Your task to perform on an android device: Open Microsoft To Do app and share the Fun time task on dbwscratch.test.id_6@gmail.com through Gmail 
Image 0: 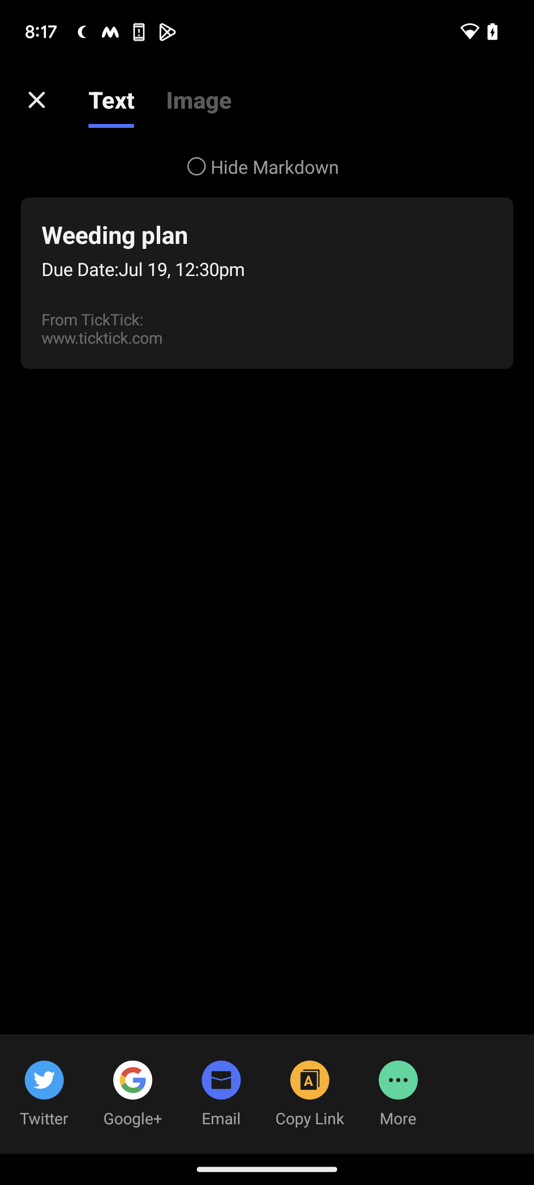
open Microsoft to do App
Step 0: open app "To Do"
Image 1: 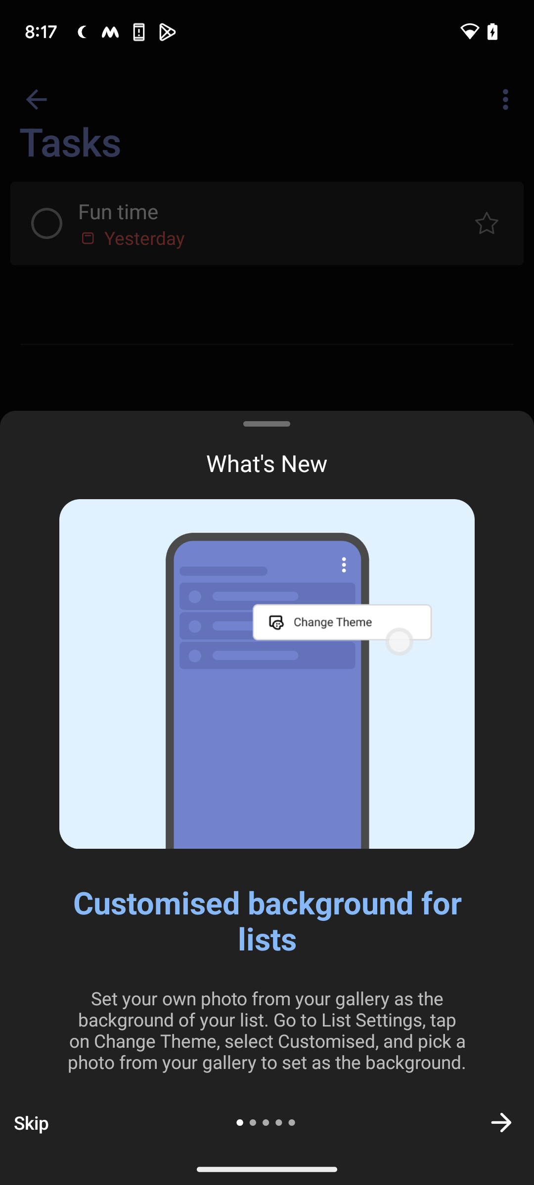
click on the skip at the bottom left corner of the screen
Step 1: click (31, 1122)
Image 2: 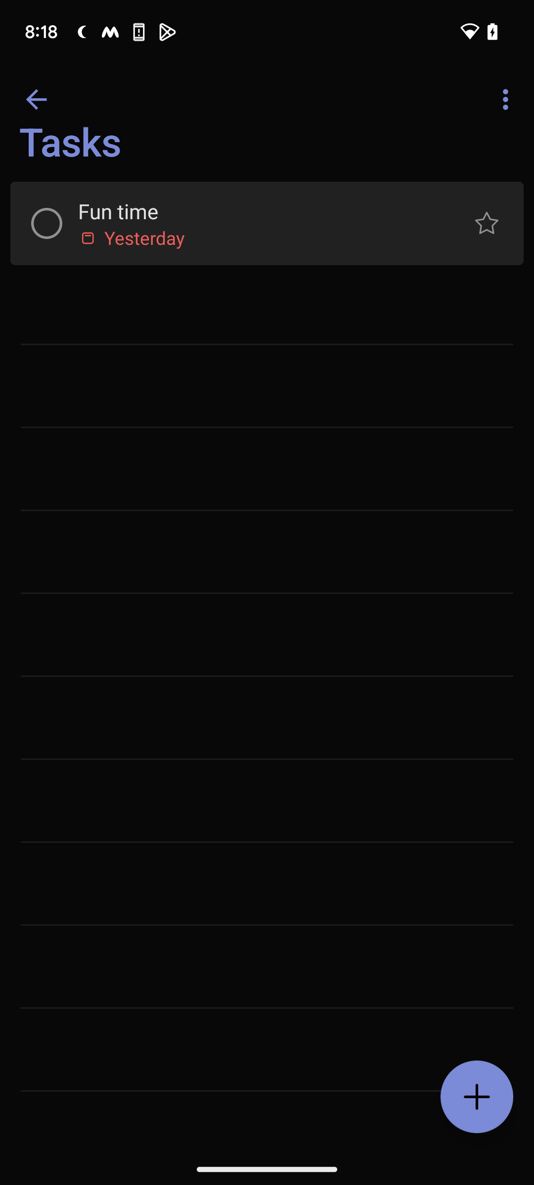
click on the three dots at the top right corner of the screen 
Step 2: click (508, 99)
Image 3: 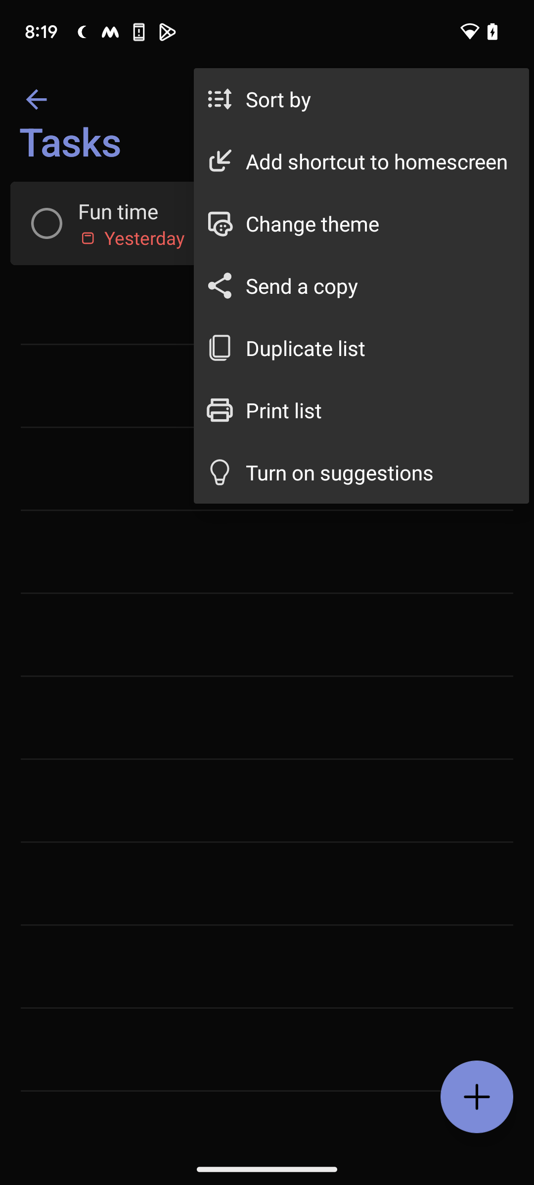
go to the send a copy option
Step 3: click (377, 285)
Image 4: 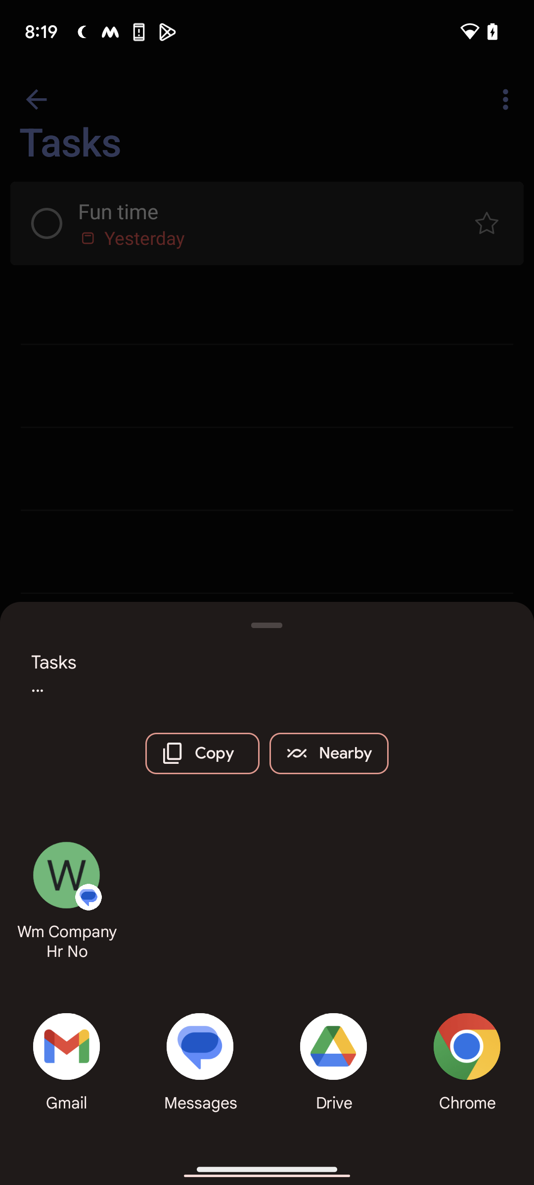
click on the gmail option
Step 4: click (66, 1046)
Image 6: 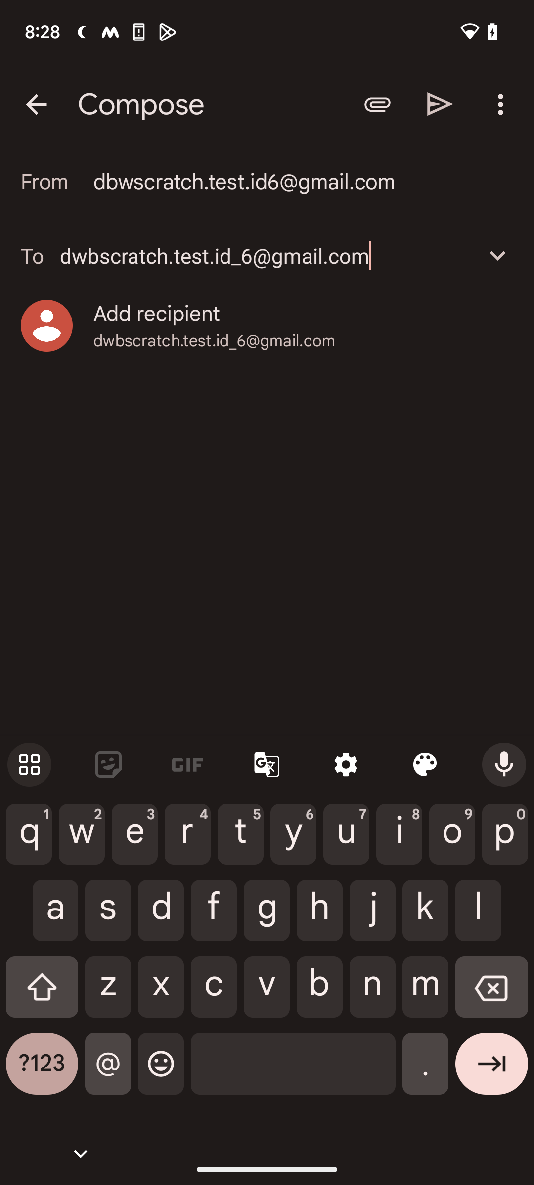
click on the send icon at the top right corner of the screen
Step 6: click (440, 104)